Your task to perform on an android device: The Guests liked the  Rustic Fruit trat very much and I got appreciated for the same, save the Rustic Fruit trat  Recipe to try it again side chef  app
Image 0: 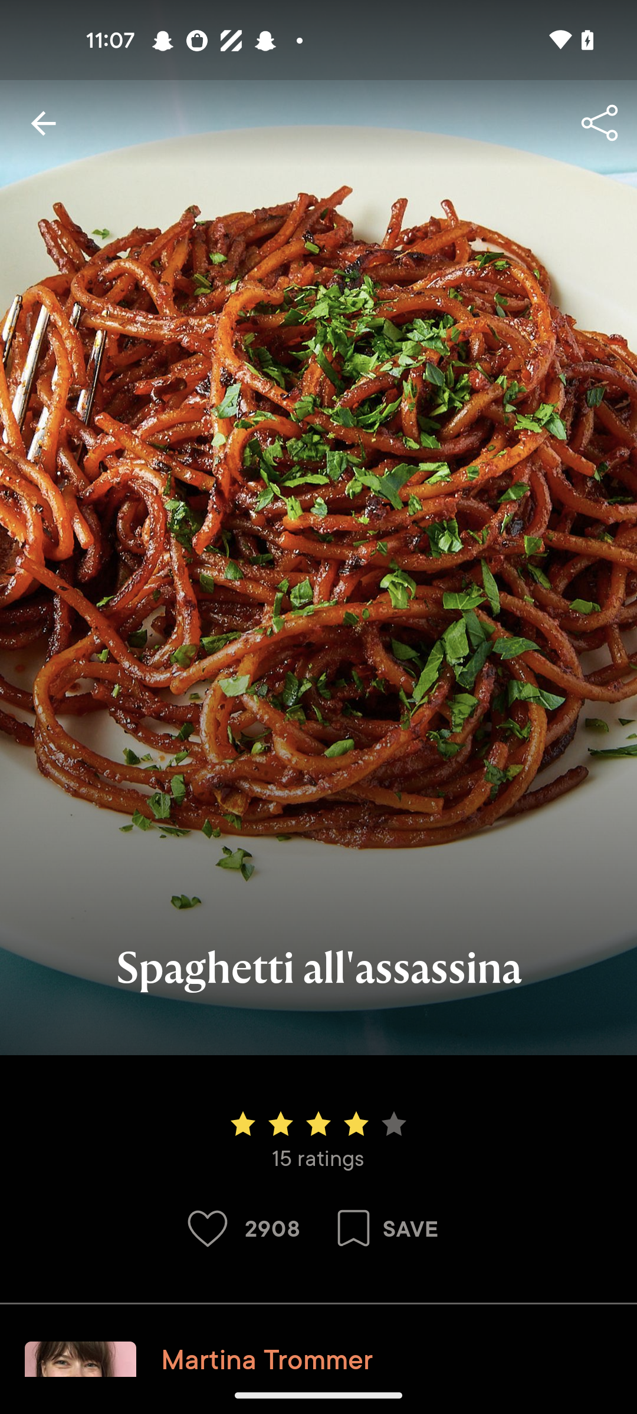
open the side chef app
Step 0: open app "SideChef"
Image 1: 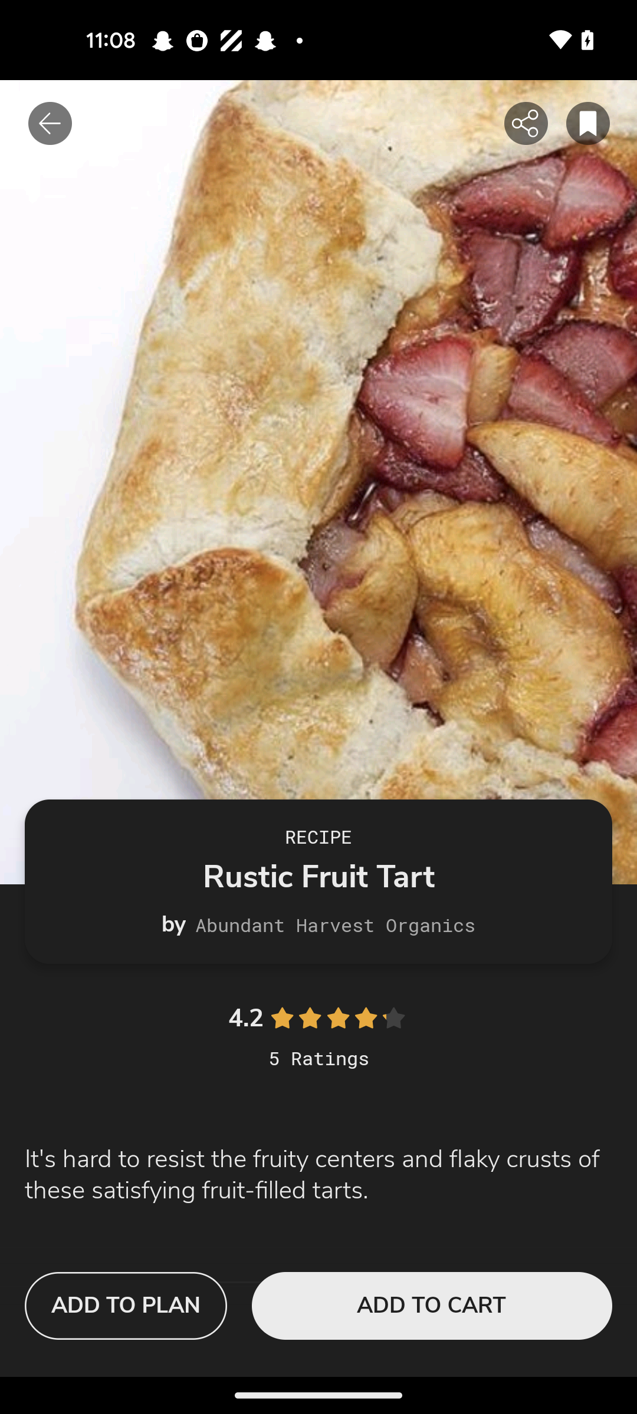
Click on the save icon at the top right corner of the screen 
Step 1: click (585, 121)